Your task to perform on an android device: I would like to save the One pot pasta recipe for future reference.
Image 1: 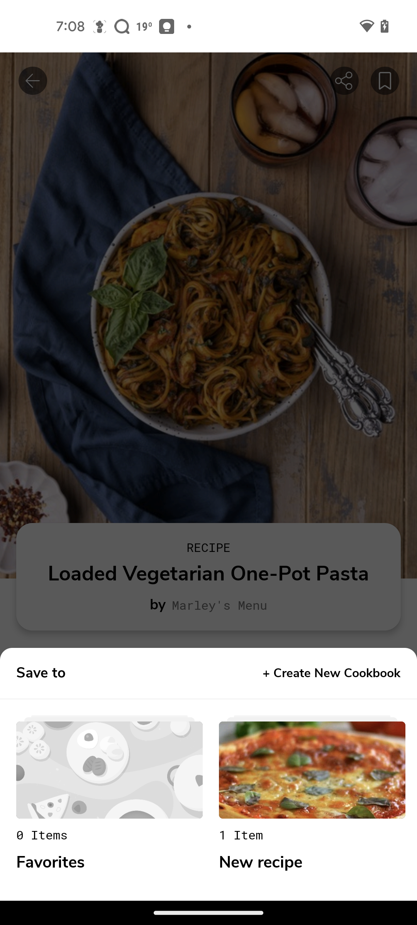
Click on favourites.
Step 1: click (208, 800)